Your task to perform on an android device: Shop for running shoes with the Boost technology filter in the Adidas app.
Image 0: 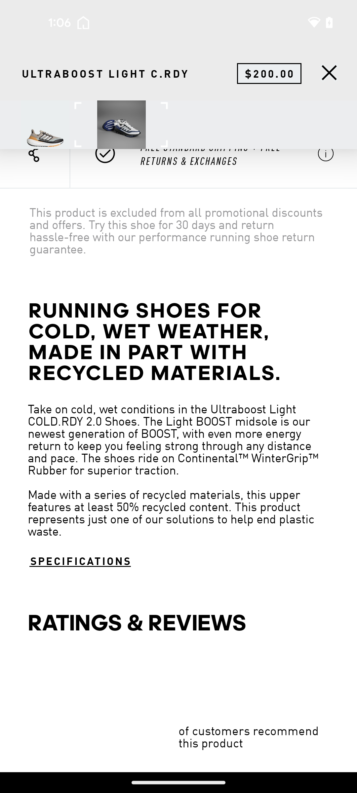
Get back to the previous page of the app
Step 0: press back button
Image 1: 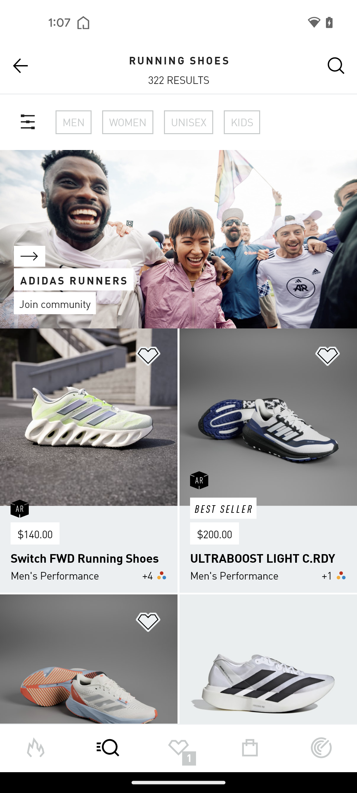
Click on the filter icon at the top  left of the screen
Step 1: click (22, 125)
Image 3: 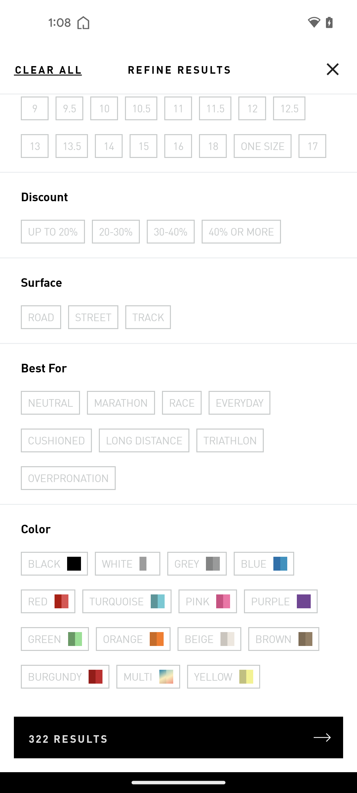
Swipe up for the technology filter
Step 3: scroll down
Image 4: 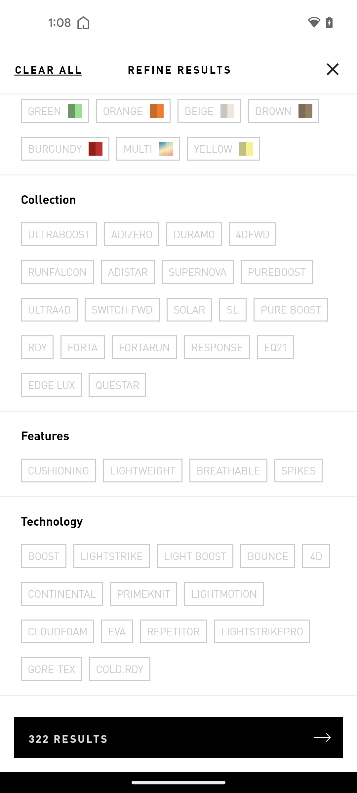
Select the Boost technology filter
Step 4: click (44, 555)
Image 5: 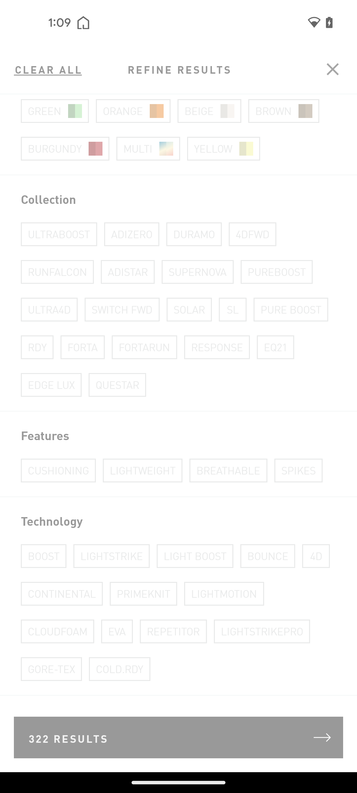
Click on the results  button at the bottom of the screen
Step 5: click (165, 736)